Your task to perform on an android device: Get traffic updates for the route from Funes to Canada de Gome so that we can plan our trip accordingly.
Image 0: 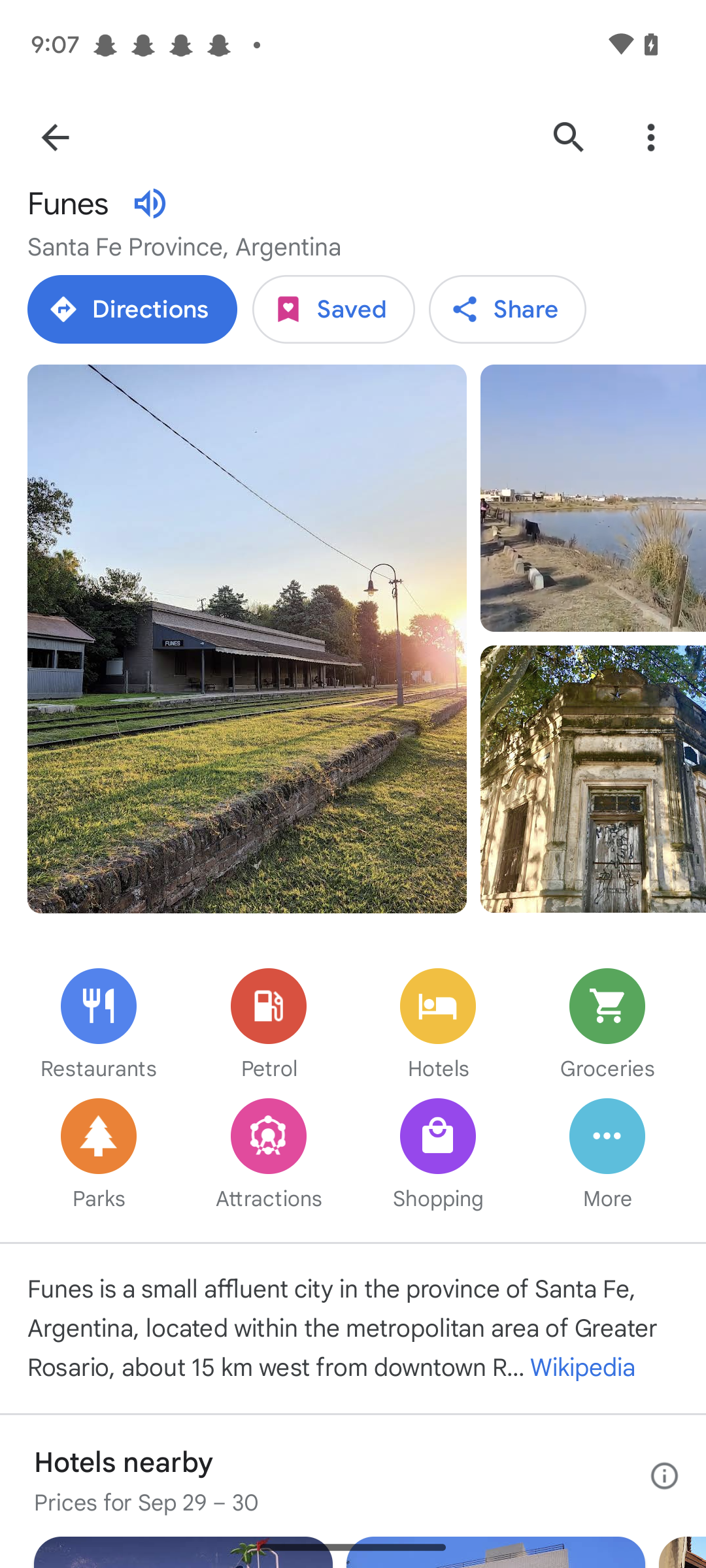
Click on the tab Directions.
Step 0: click (169, 294)
Image 1: 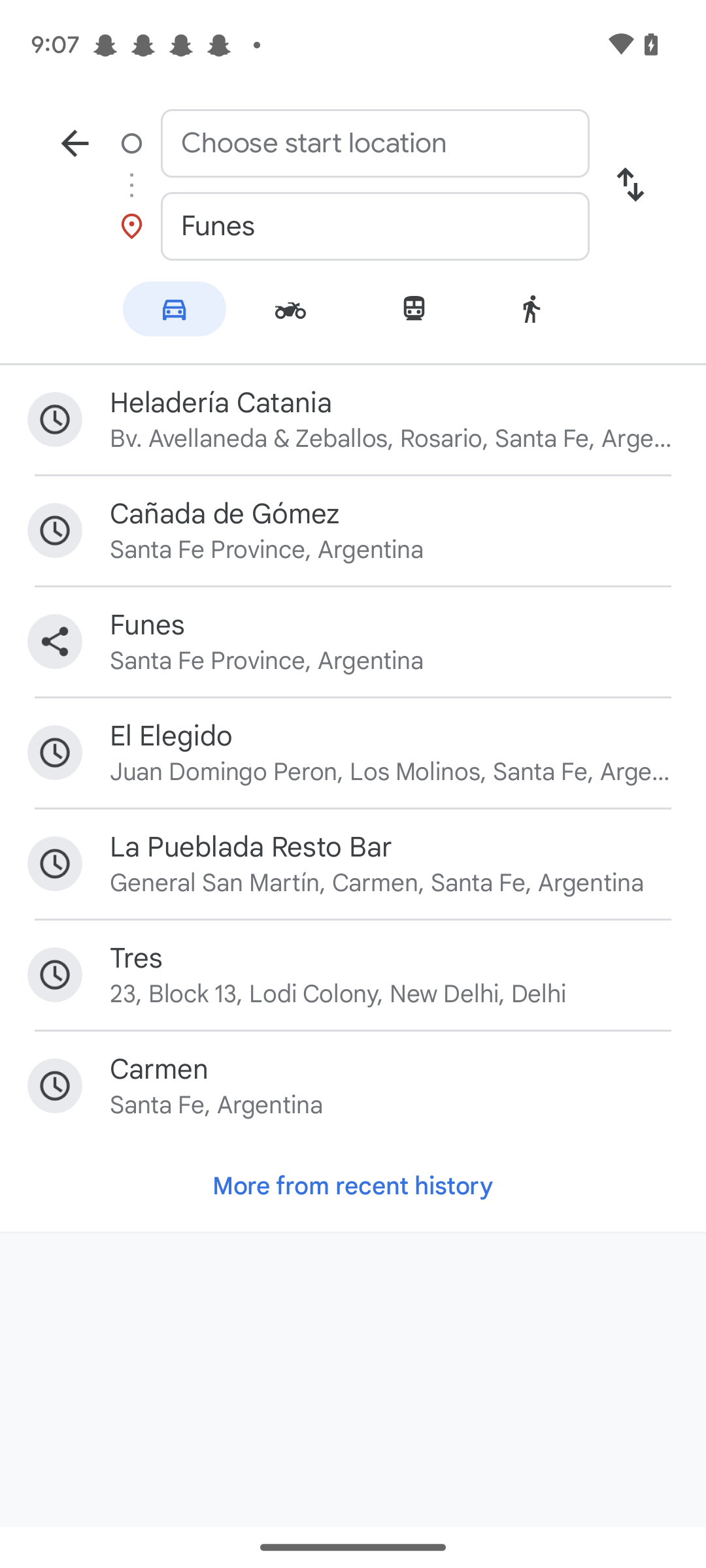
click on the First input box from the top.
Step 1: click (375, 143)
Image 2: 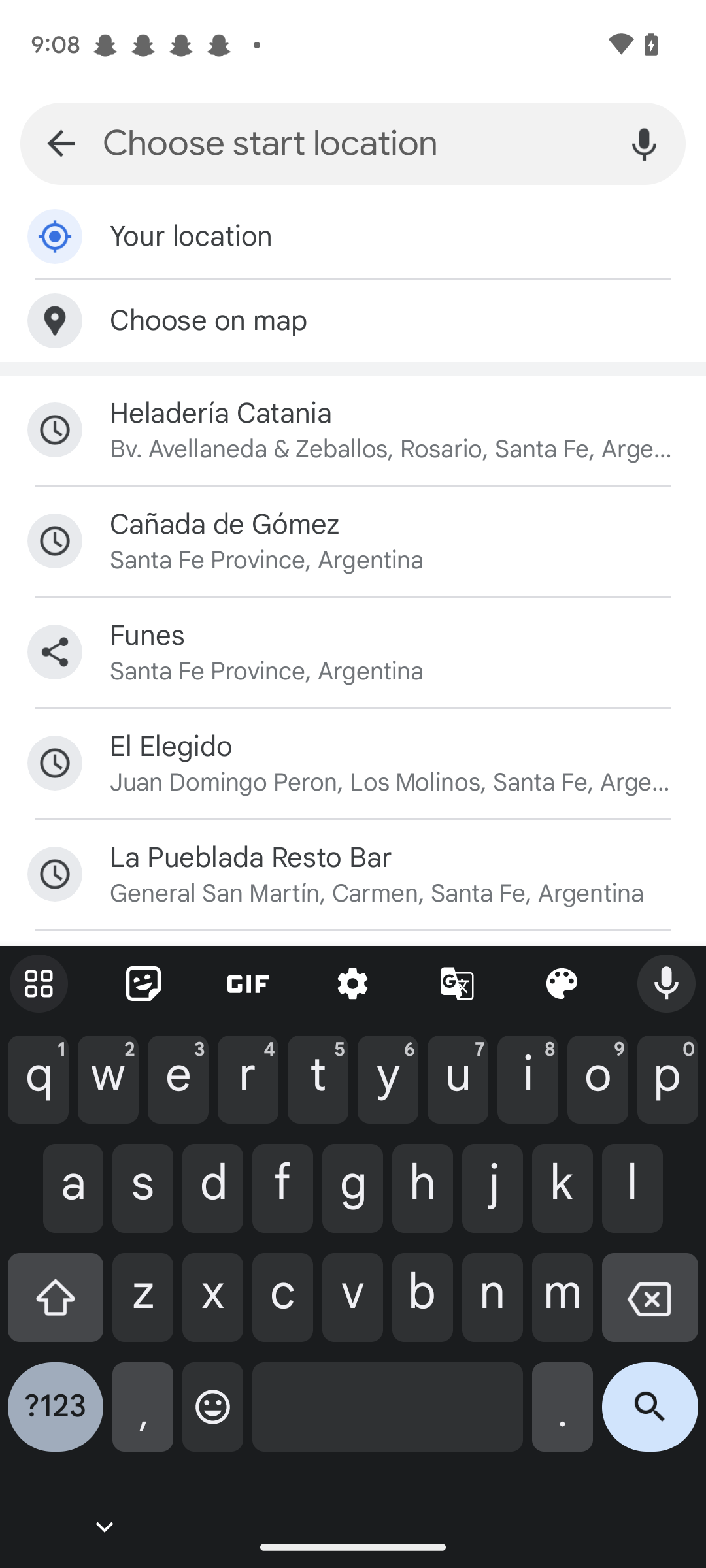
Select the location "canada de Gomez".
Step 2: click (394, 524)
Image 3: 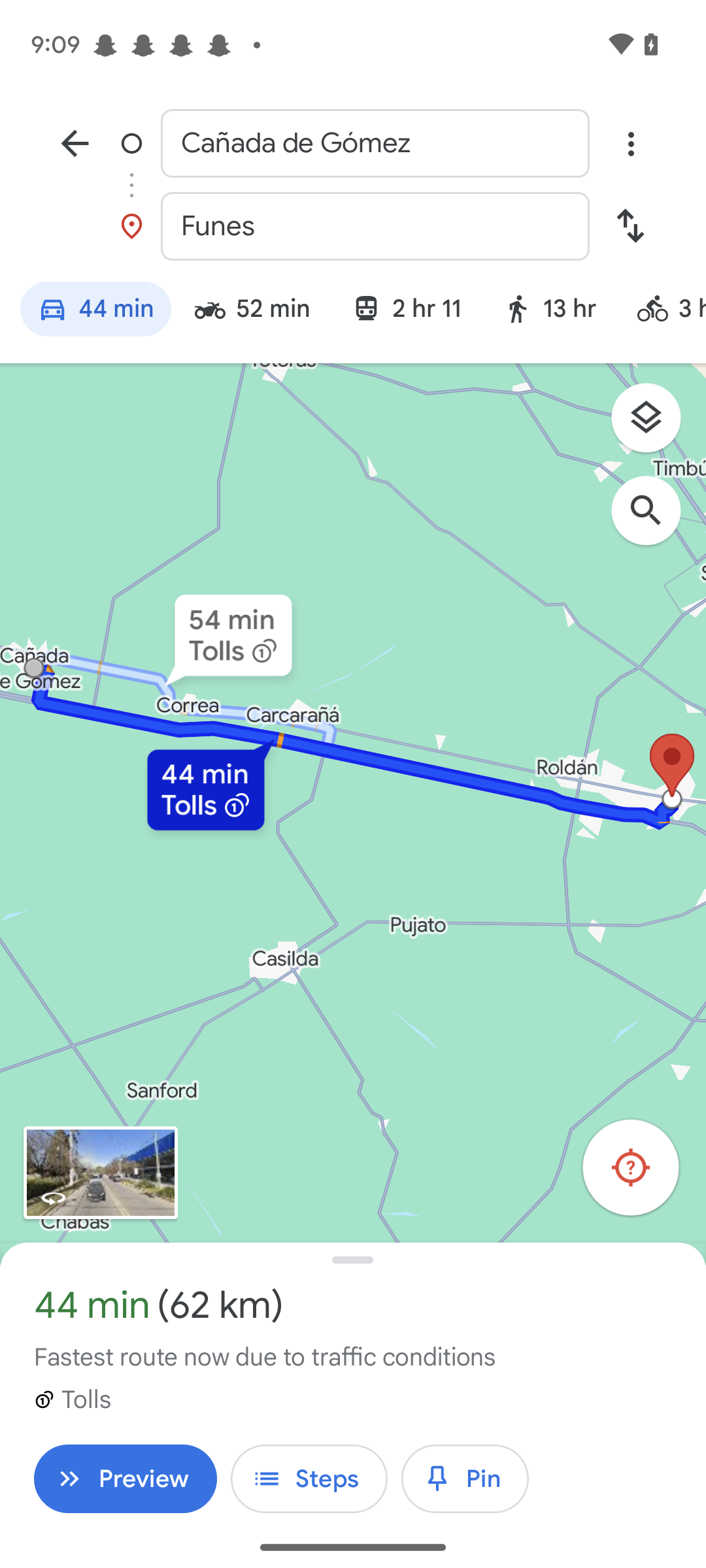
click on the layers icon at the top right corner of the map.
Step 3: click (656, 425)
Image 4: 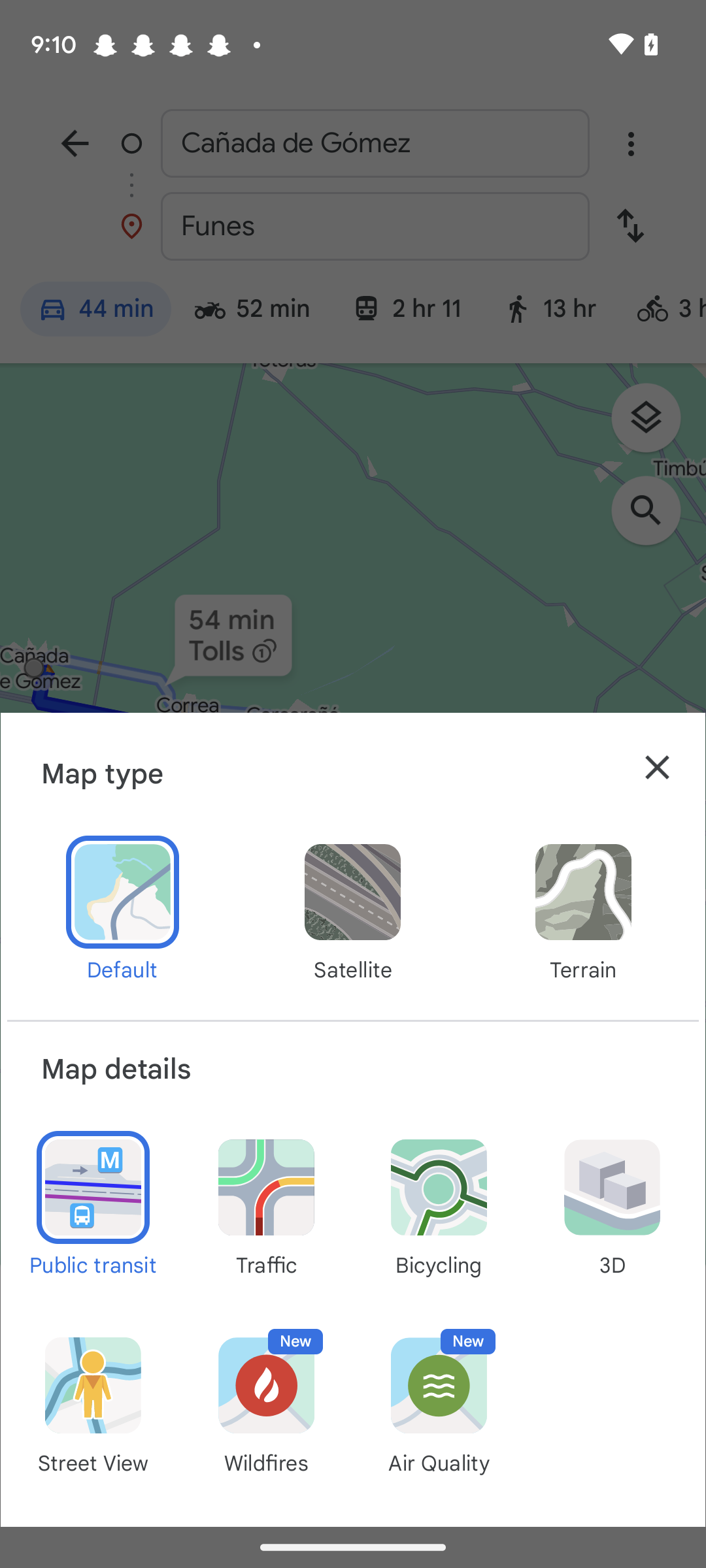
Click on the Traffic tab in the second row.
Step 4: click (266, 1206)
Image 5: 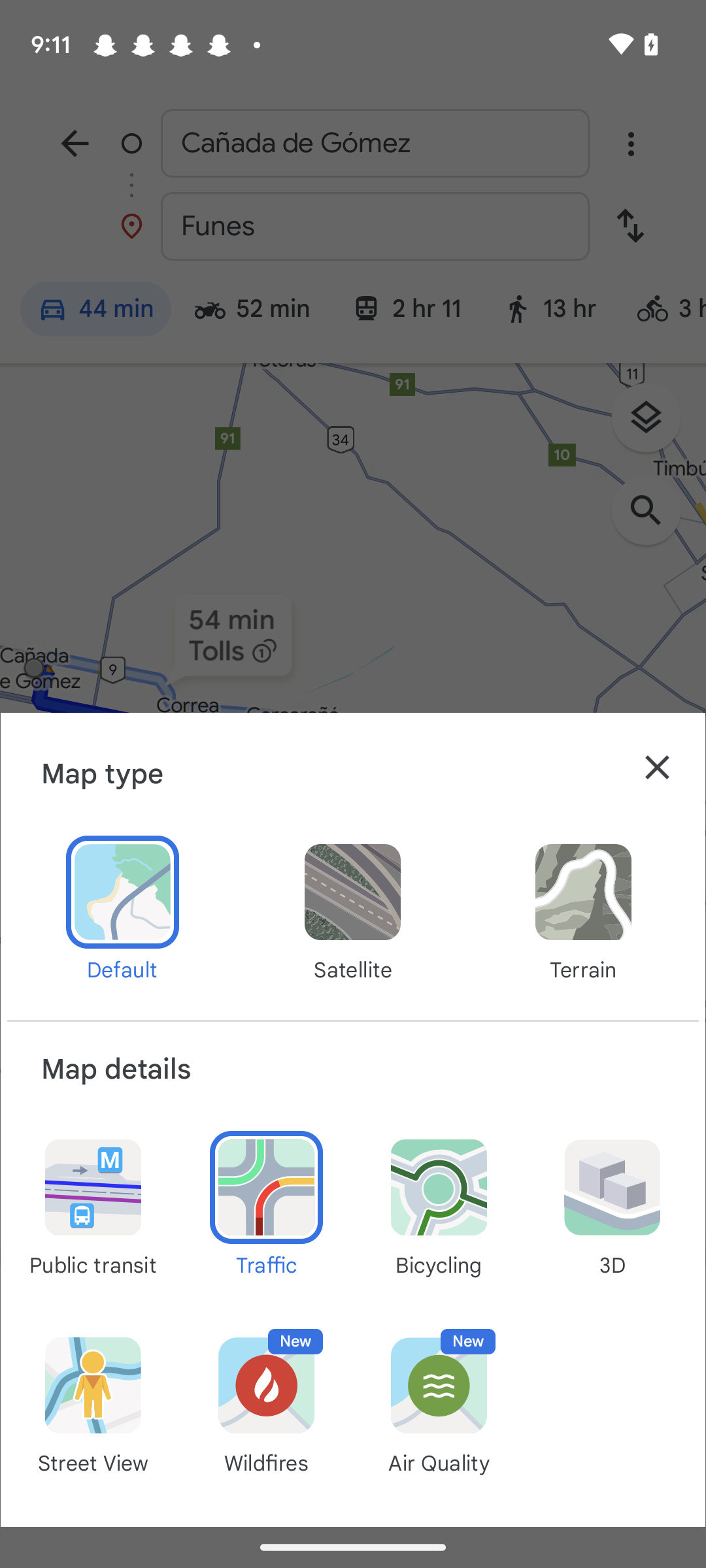
Click on the X icon at the top right corner of the box displayed on the screen.
Step 5: click (657, 767)